Your task to perform on an android device: Go to the Kindle app and search for spiritual books
Image 0: 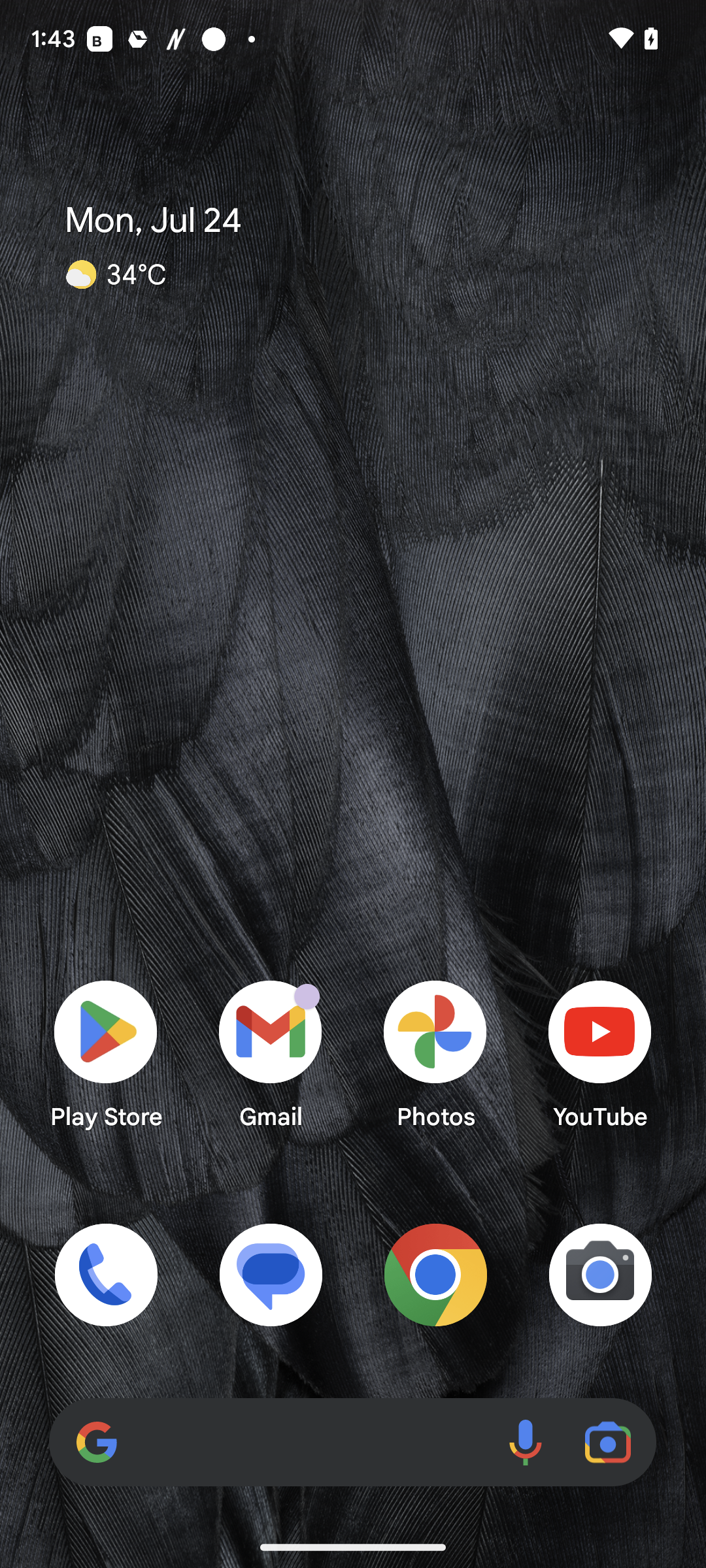
Open the Kindle app
Step 0: open app "Kindle"
Image 1: 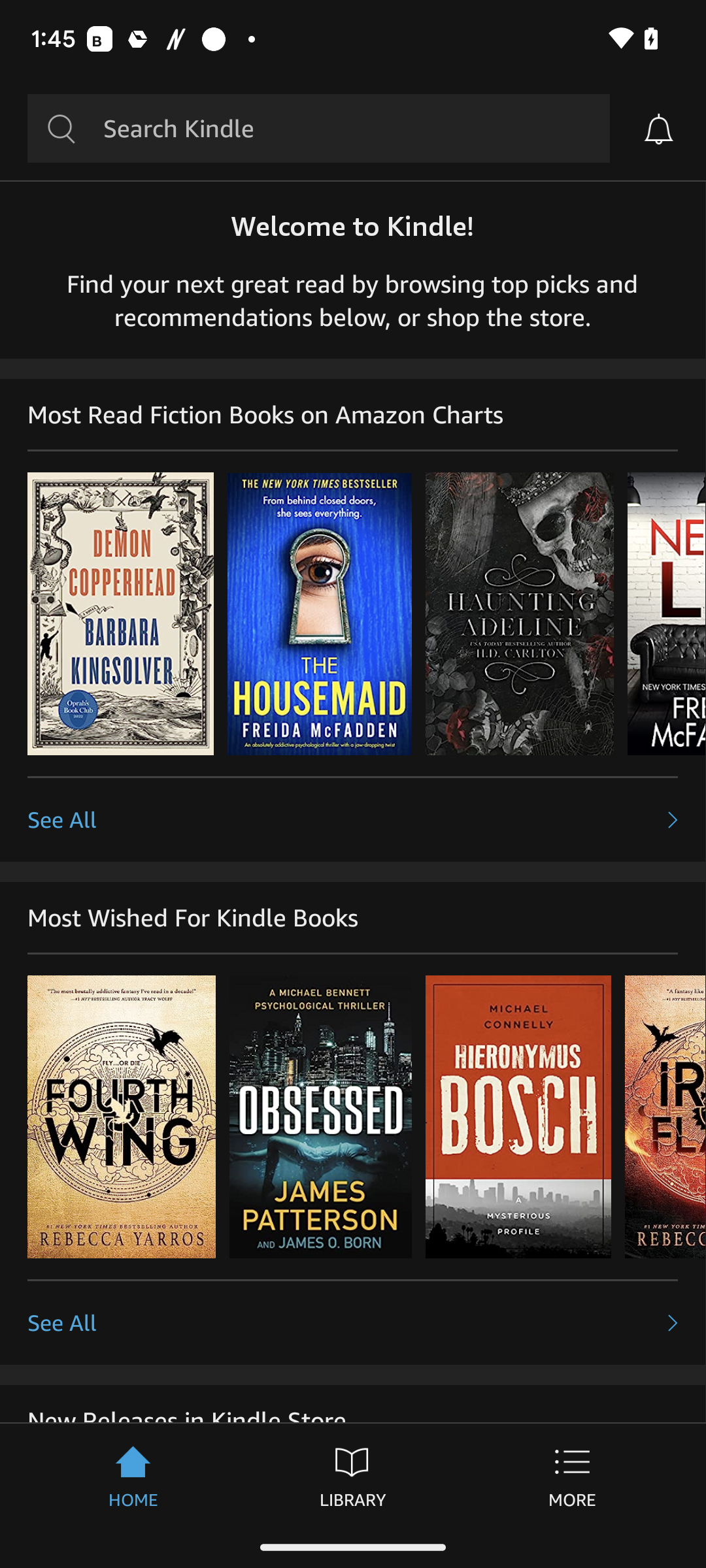
Click on the search bar at the top of the screen
Step 1: click (178, 128)
Image 2: 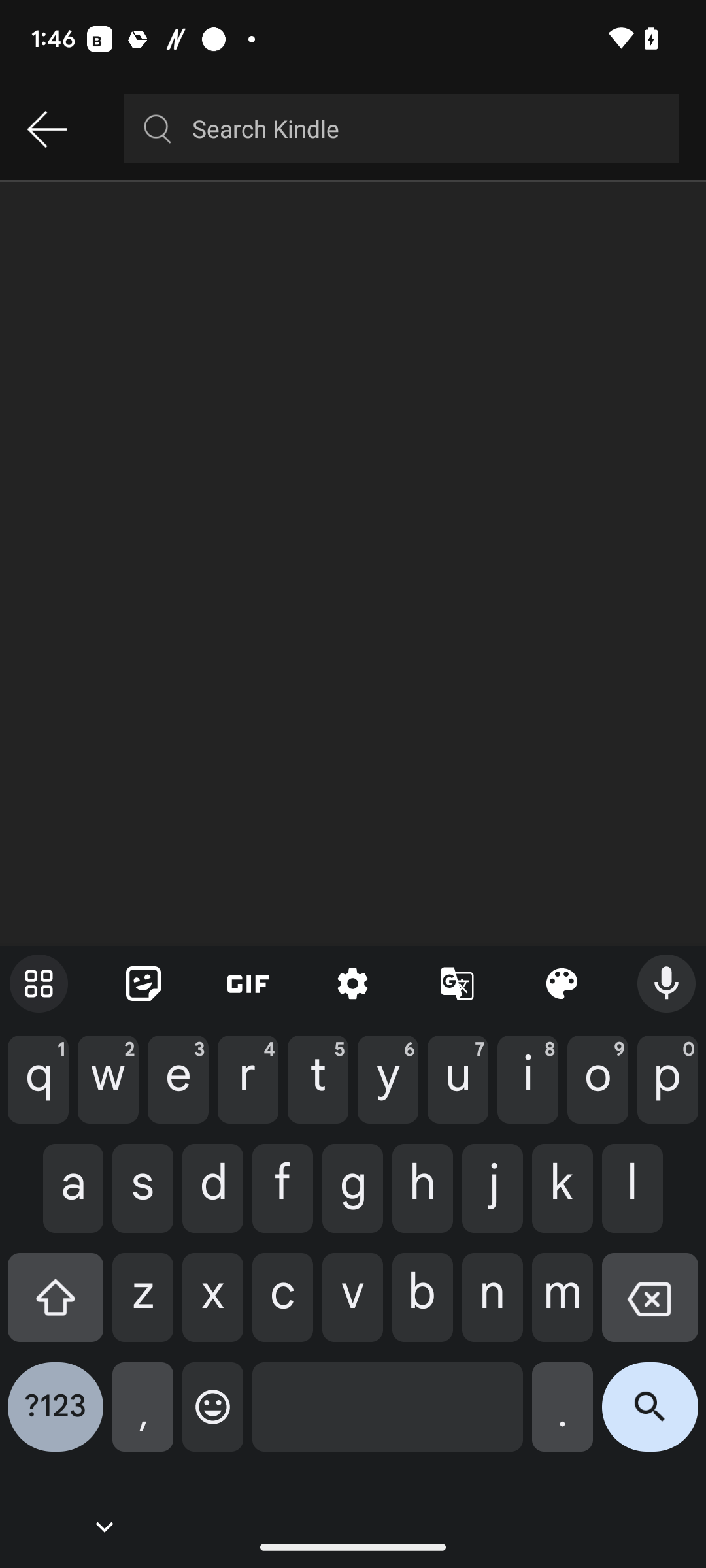
Search for spiritual books in the search bar at the top of the screen
Step 2: type "Spiritual books"
Image 3: 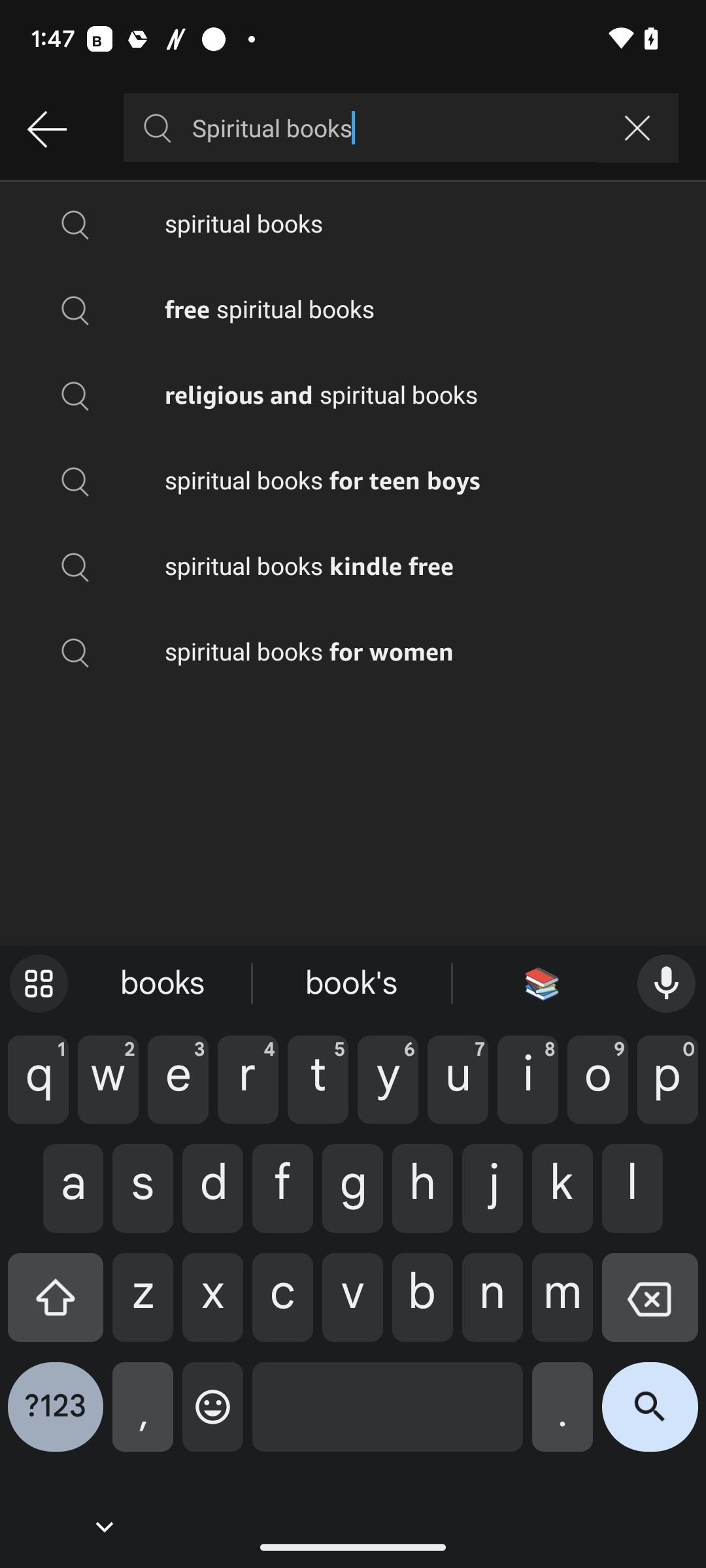
Click on the search icon at the bottom-right corner of the screen
Step 3: click (650, 1417)
Image 4: 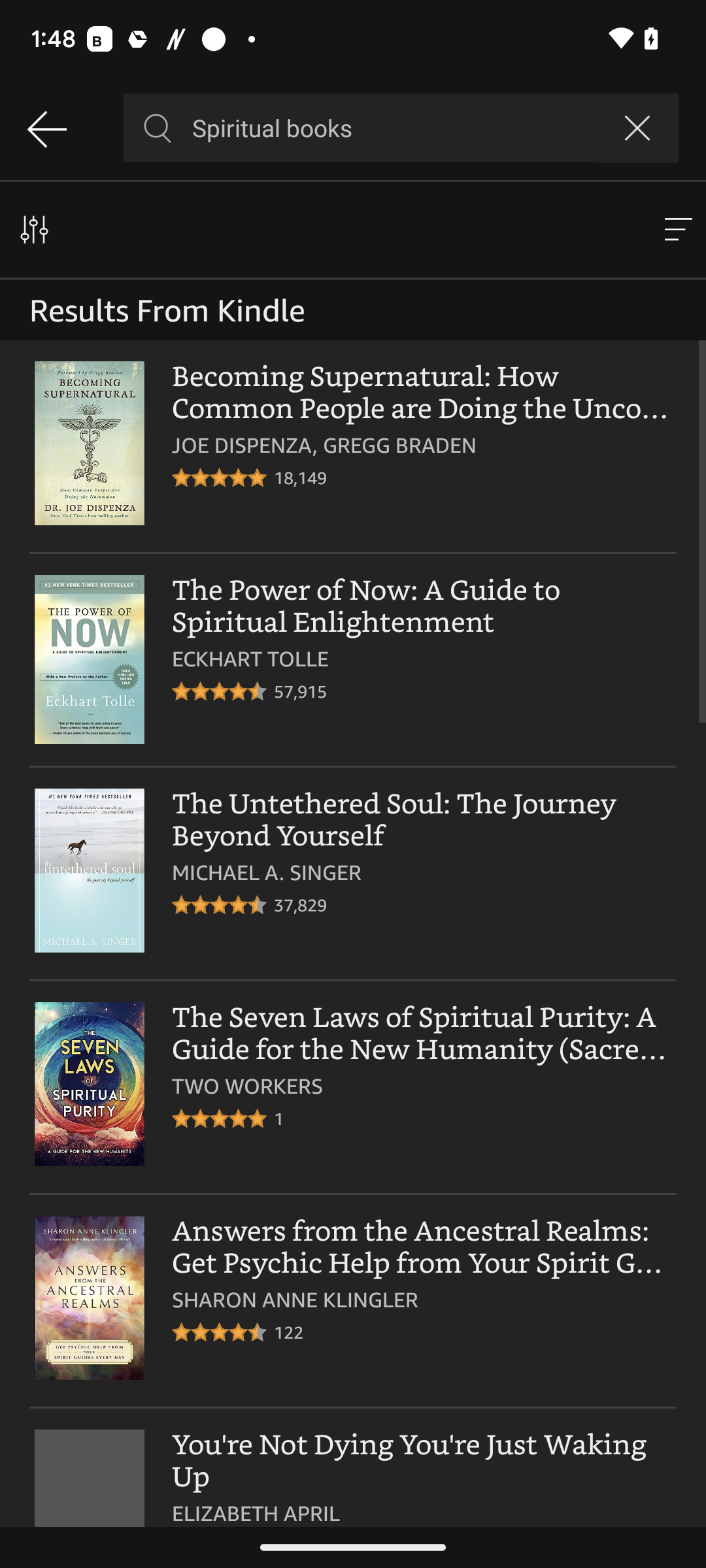
Scroll up to view different books
Step 4: scroll down
Image 5: 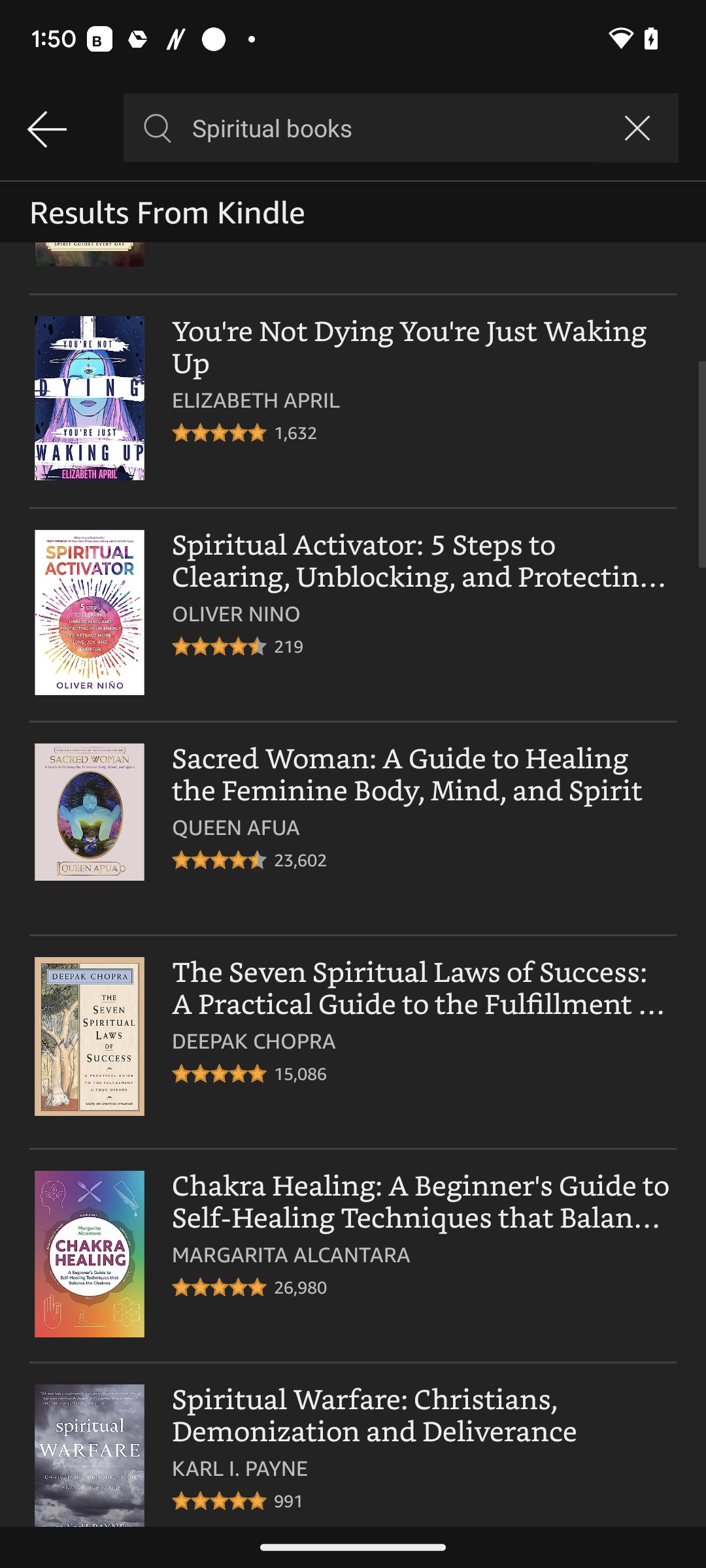
Click on the third option in the results
Step 5: click (422, 775)